Your task to perform on an android device: In the ClearTrip app, Find an Air Asia flight from New Delhi to Goa. Departing on September 1, 2023, at 20:20 to 22:55 and returning on September 5, 2023, at 17:50 to 20:30.
Image 0: 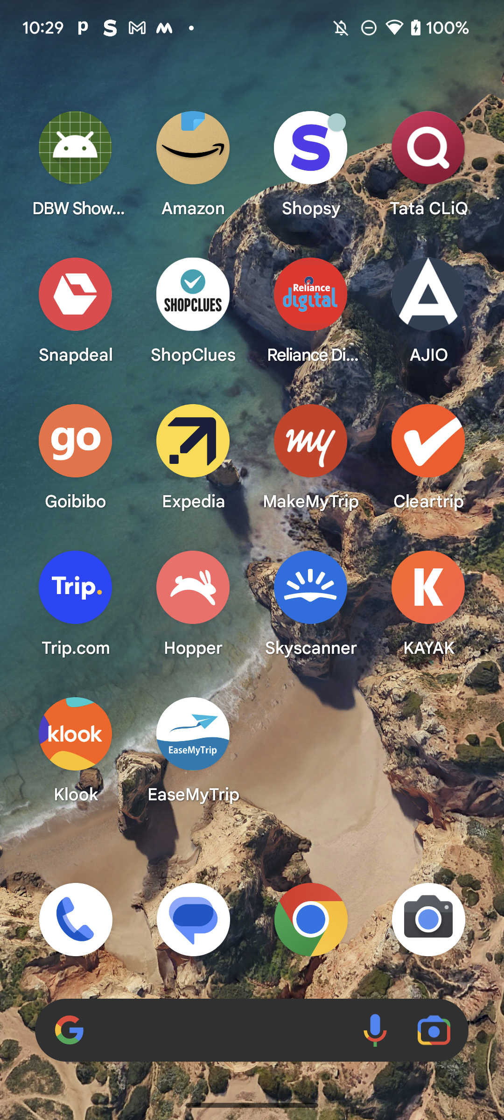
Open the ClearTrip app
Step 0: open app "Cleartrip"
Image 1: 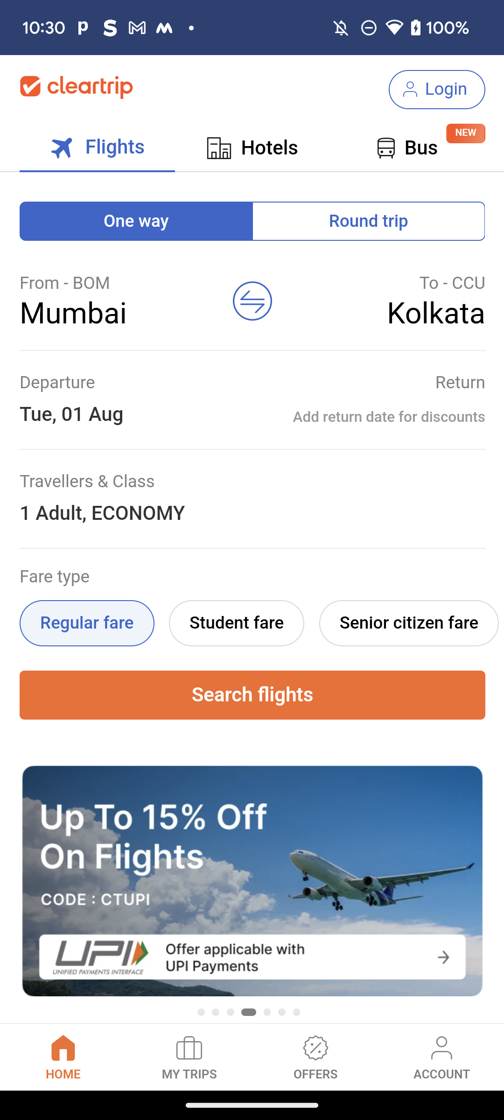
Click on the round-trip option
Step 1: click (368, 220)
Image 2: 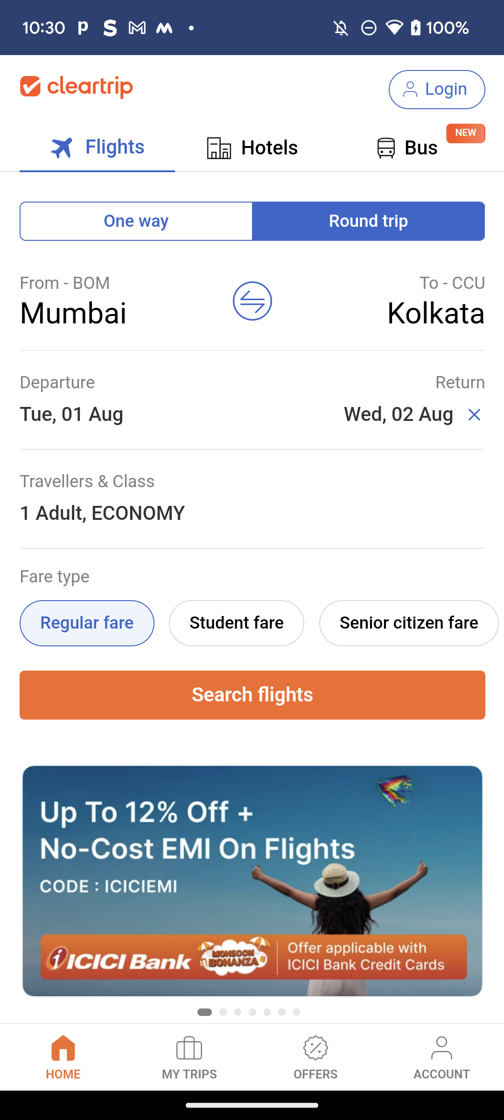
Click on the From option
Step 2: click (112, 300)
Image 3: 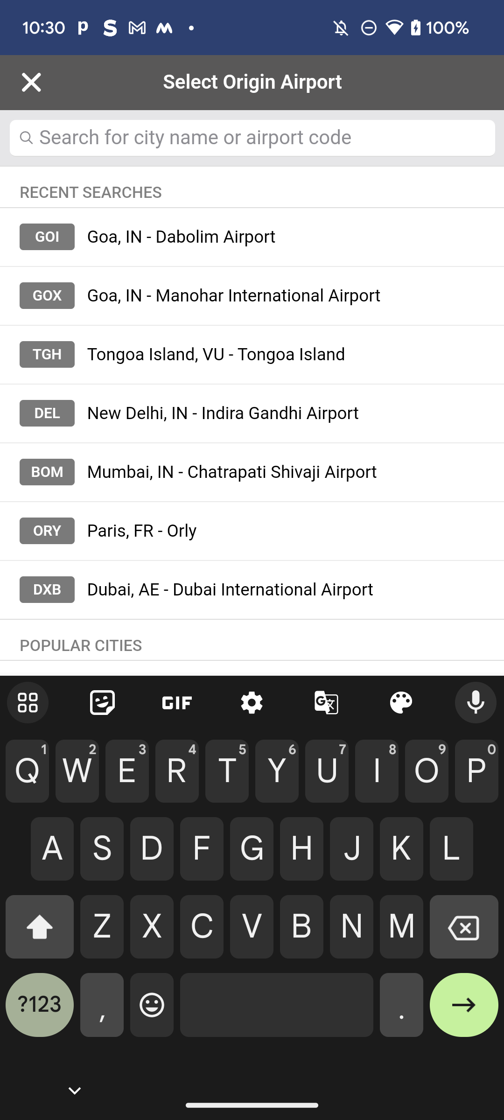
Type New Delhi in the City Name or airport code search bar
Step 3: type "New Delhi"
Image 4: 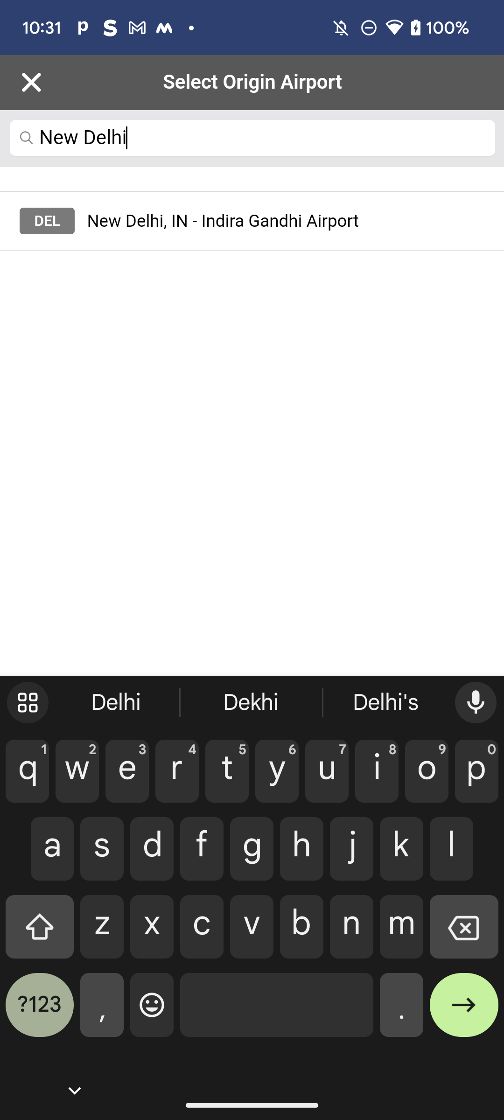
Click on the Indira Gandhi airport suggestion
Step 4: click (368, 220)
Image 5: 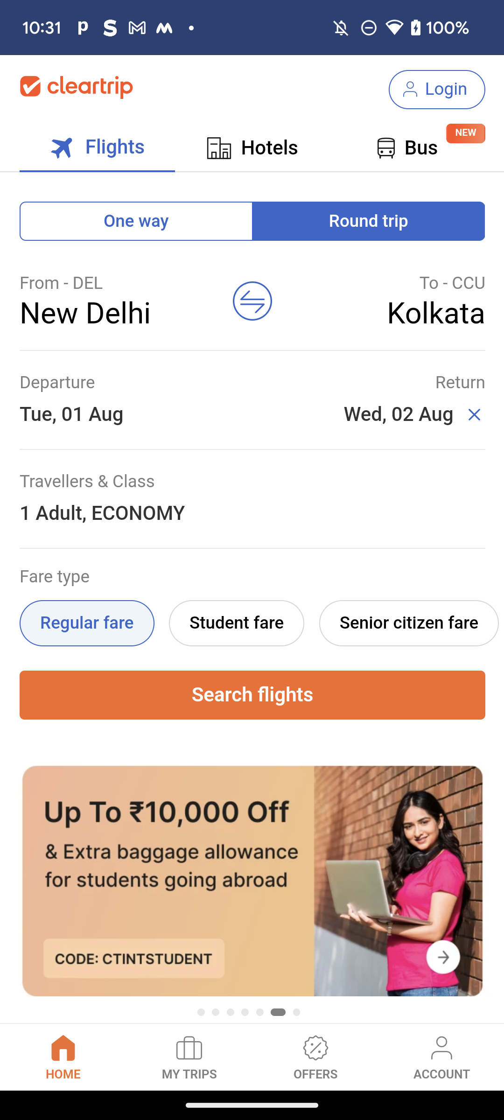
Click on the To option
Step 5: click (393, 300)
Image 6: 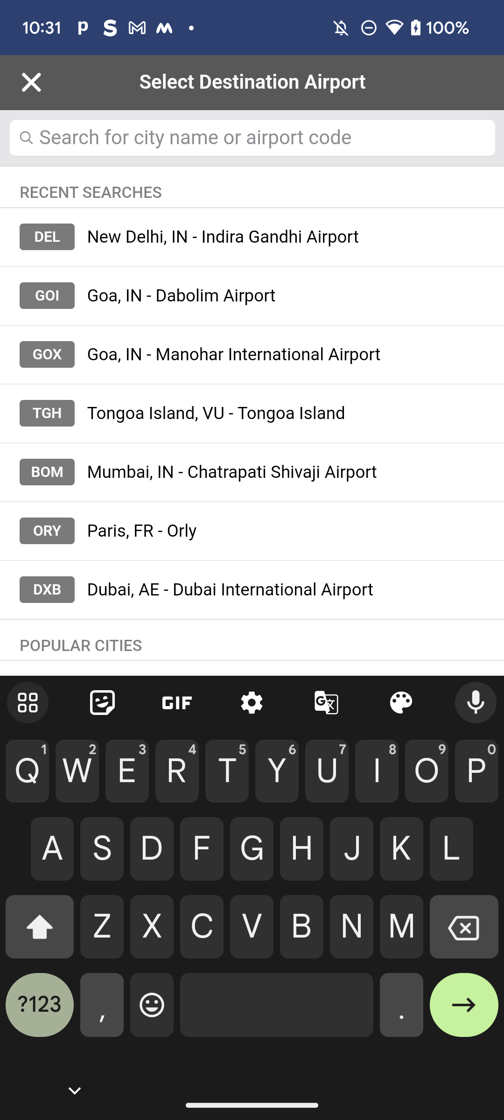
Type Goa in the City Name or airport code search bar
Step 6: type "Goa"
Image 7: 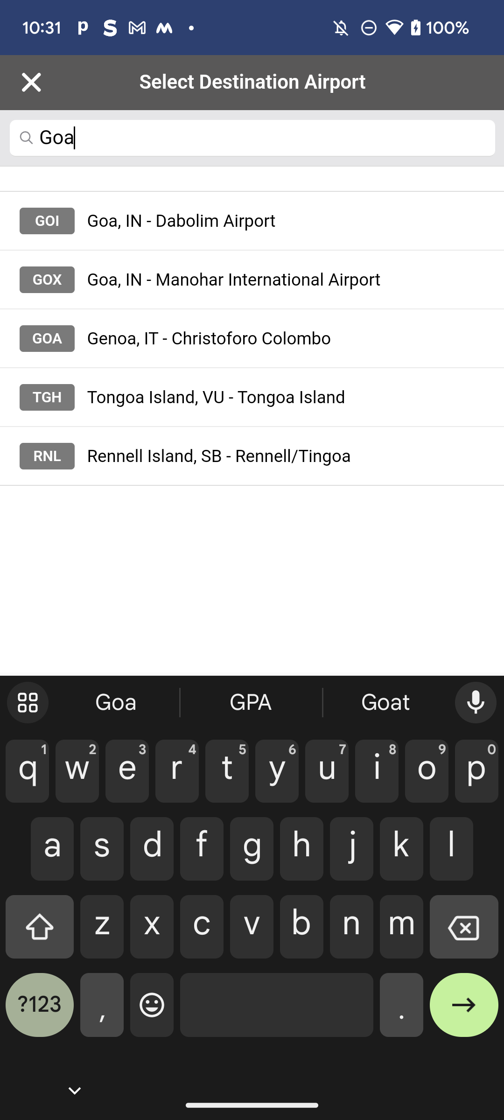
Click on Goa, IN-Dabolim Airport
Step 7: click (136, 220)
Image 8: 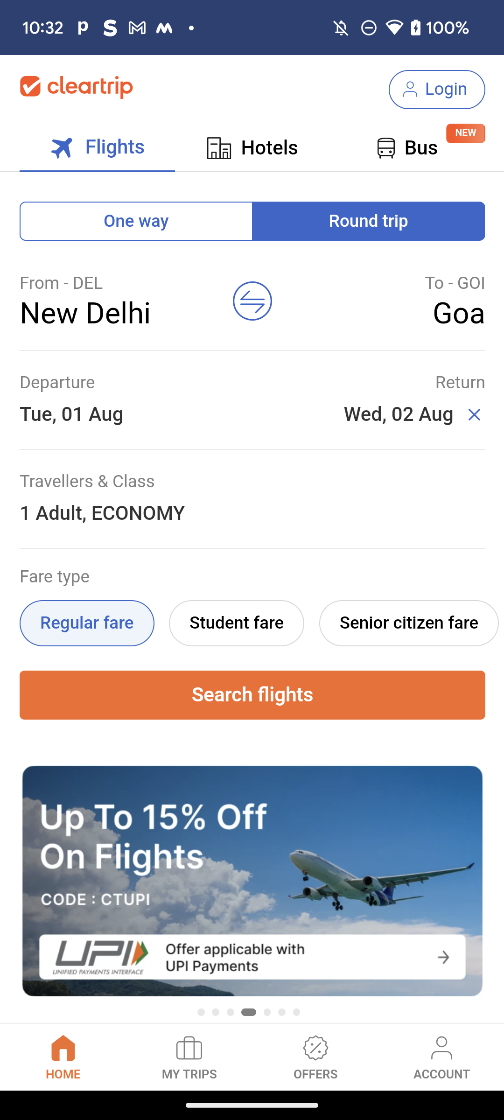
Click on the Departure Date
Step 8: click (126, 399)
Image 9: 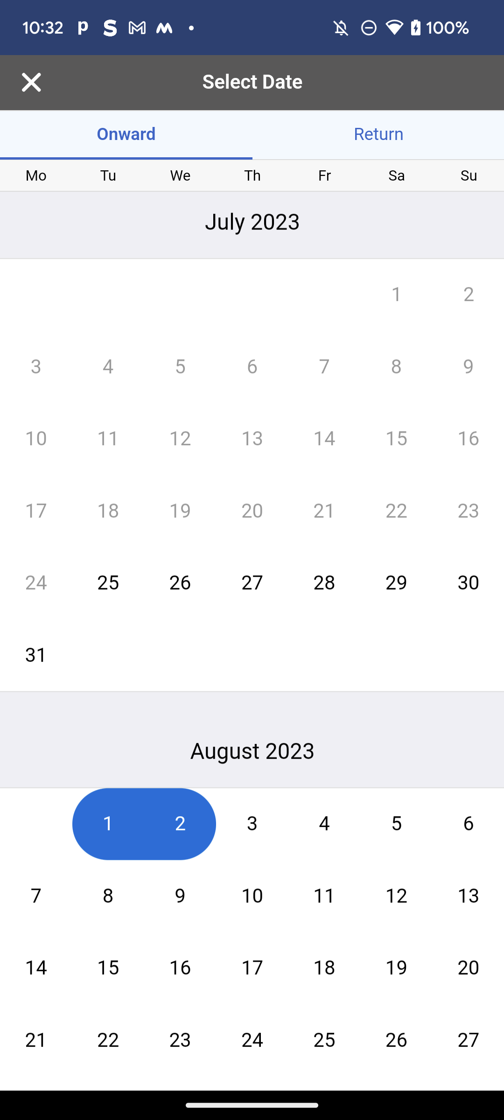
Scroll up to view the September month
Step 9: scroll down
Image 10: 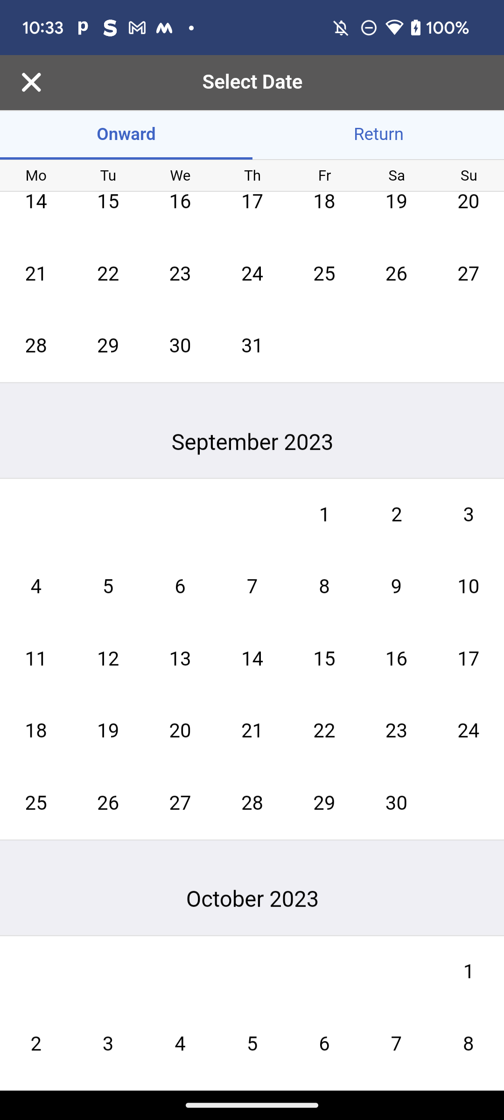
Click on the departure date of September 1, 2023
Step 10: click (253, 499)
Image 11: 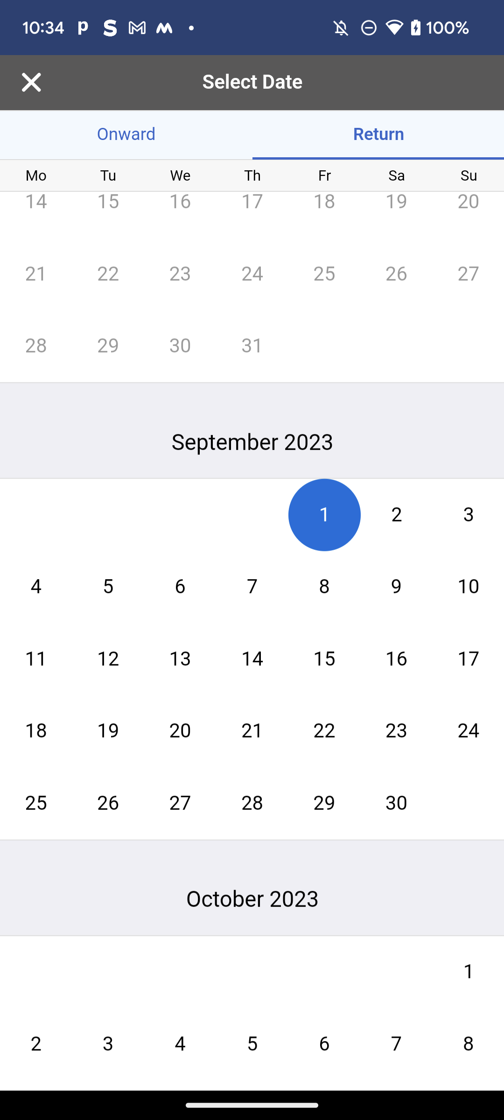
Click on the return date of September 5, 2023
Step 11: click (253, 605)
Image 12: 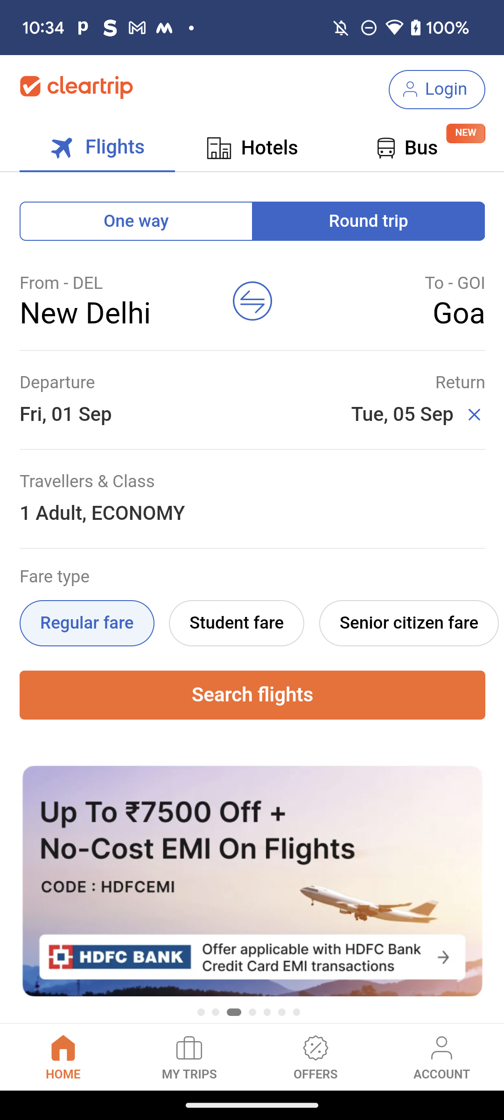
Click on the Search flights button
Step 12: click (253, 695)
Image 13: 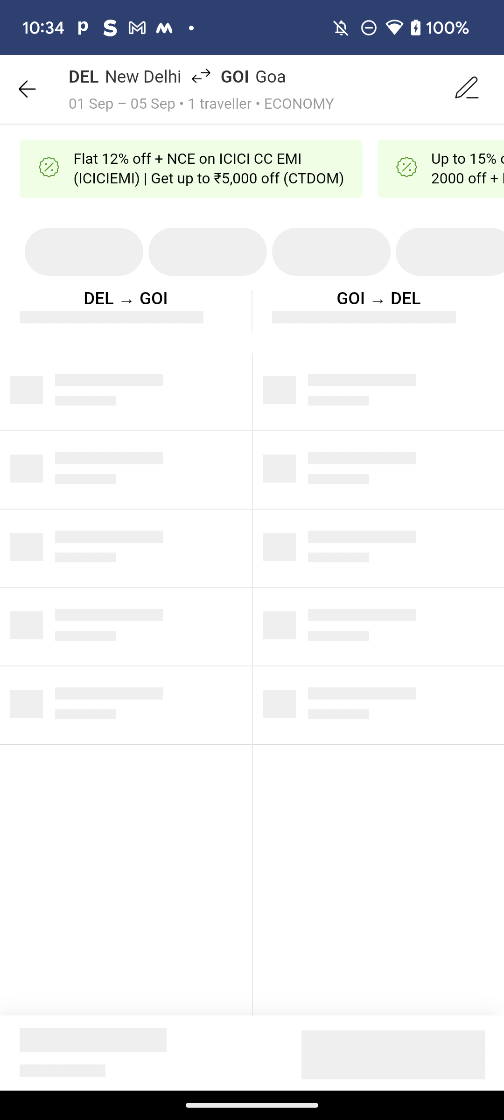
Click on the Search flights button
Step 13: wait
Image 14: 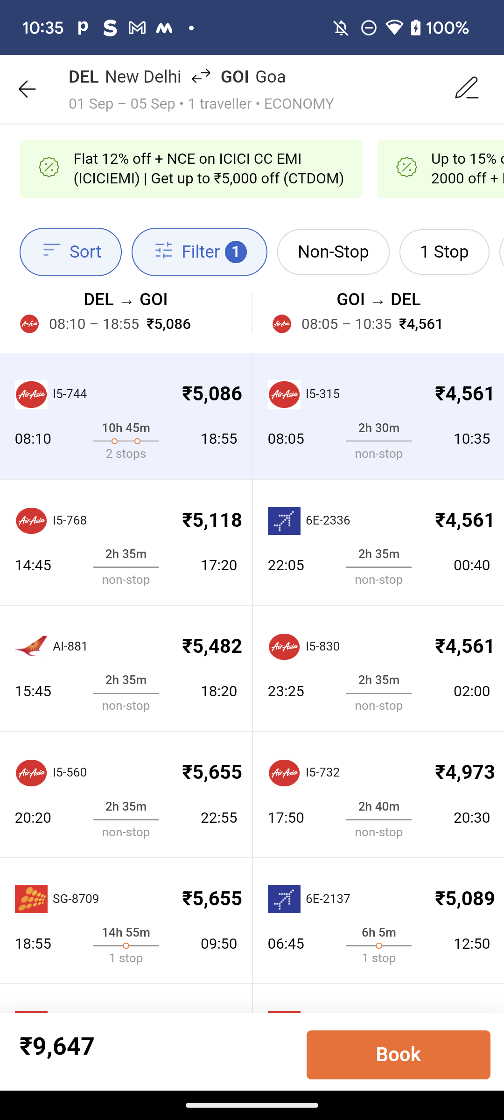
Click on the Departure flight timing of 20:20 to 22:55 for Air Asia
Step 14: click (253, 573)
Image 15: 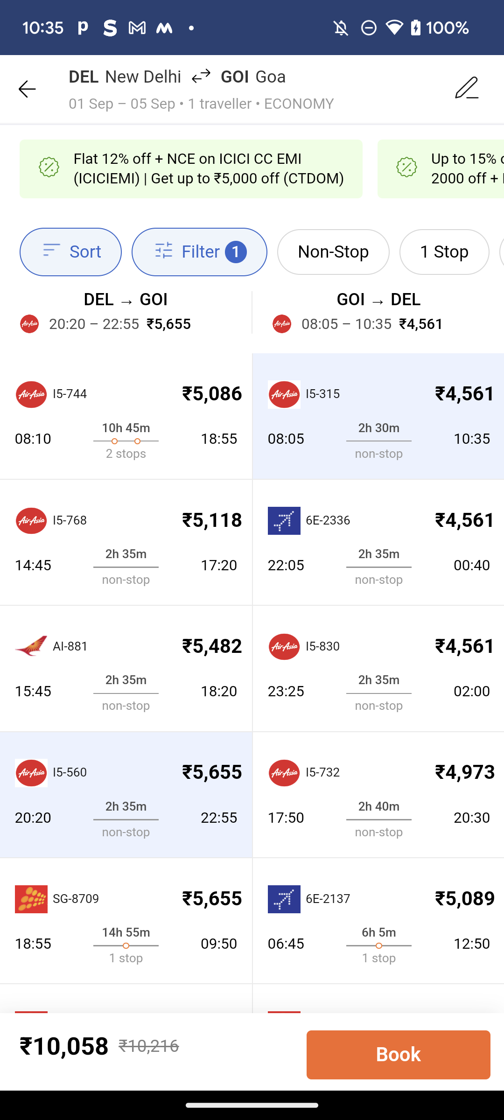
Click on the Return flight timing of 17:50 to 20:30 for Air Asia
Step 15: click (253, 573)
Image 16: 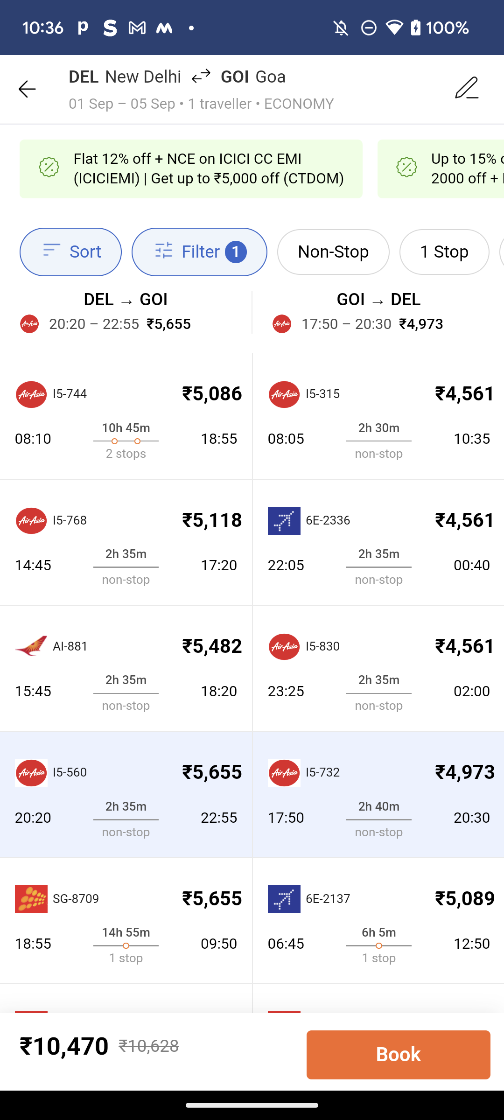
Click on the Book button at the bottom-right of the screen
Step 16: click (398, 1054)
Image 17: 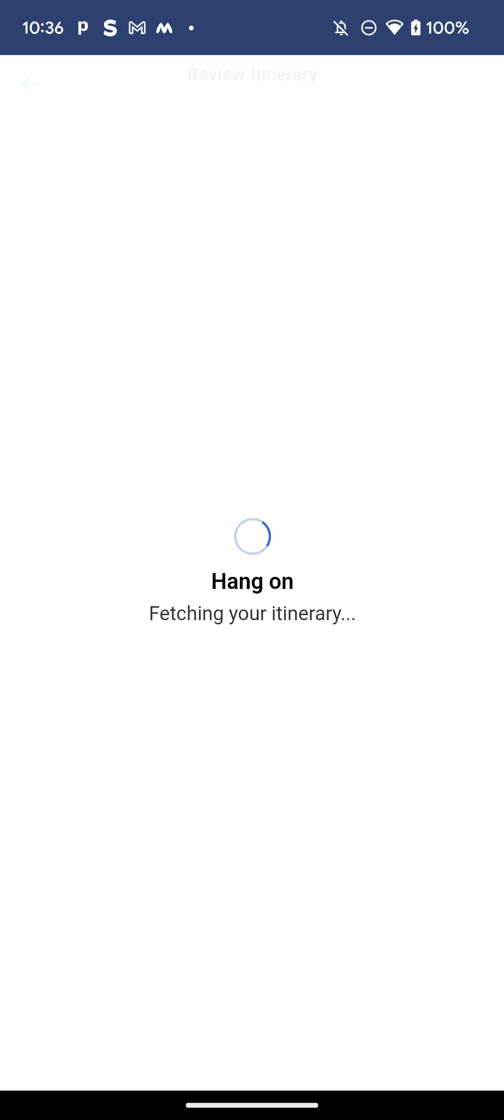
Click on the Book button at the bottom-right of the screen
Step 17: wait
Image 18: 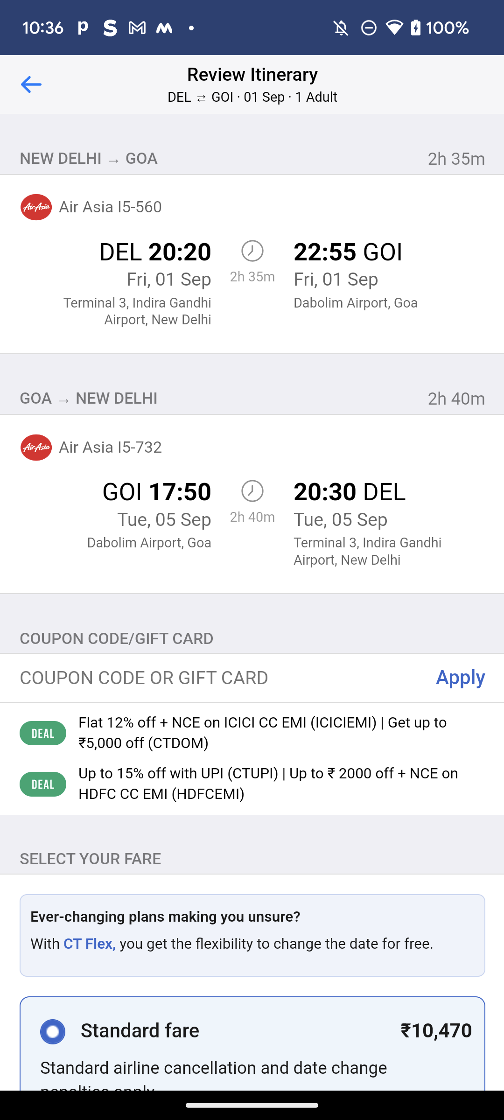
Scroll up to view the continue booking button at the bottom of the screen
Step 18: scroll down